Your task to perform on an android device: I'll utilize the Namshi app to hunt for a Fujifilm camera because I'm looking to get a new one for myself.
Image 0: 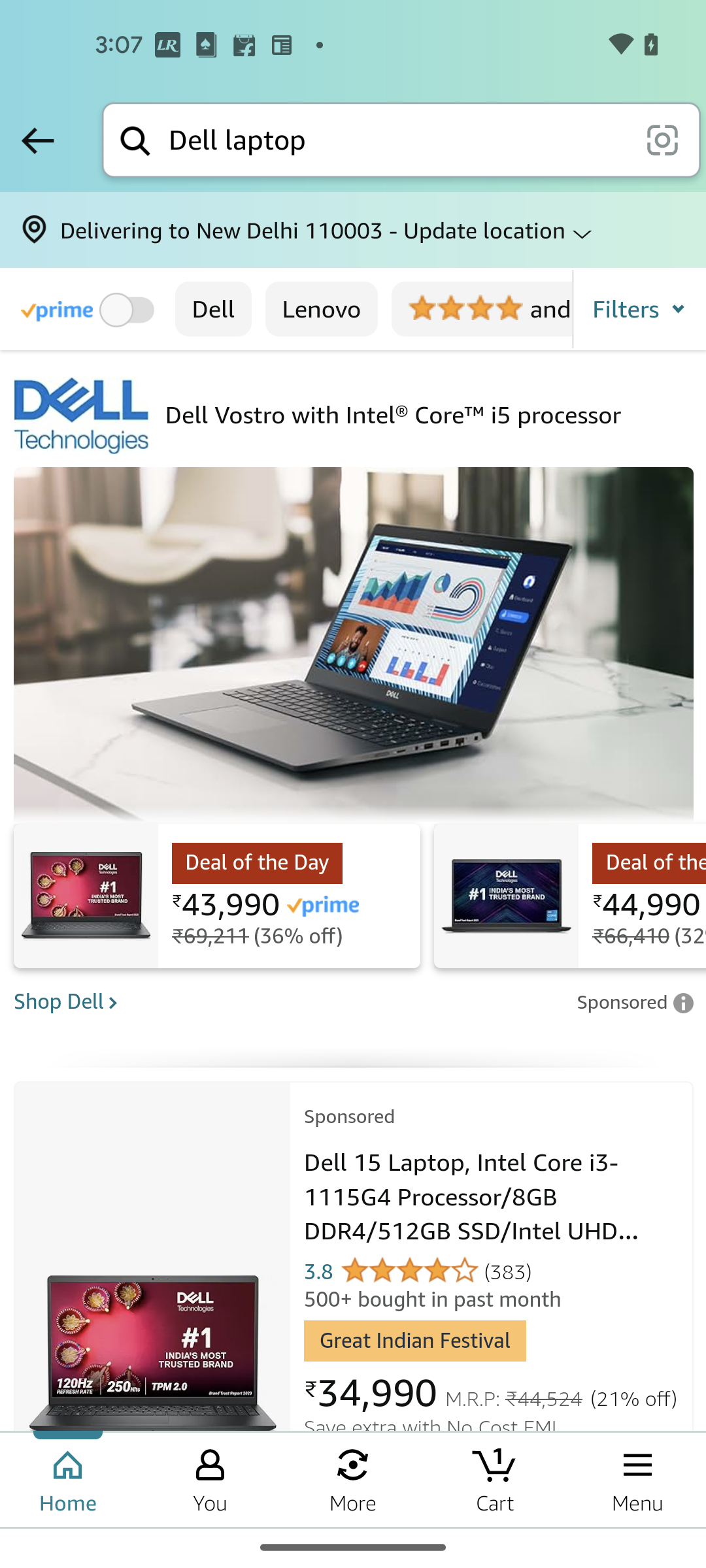
Open the Namshi app
Step 0: open app "NAMSHI"
Image 1: 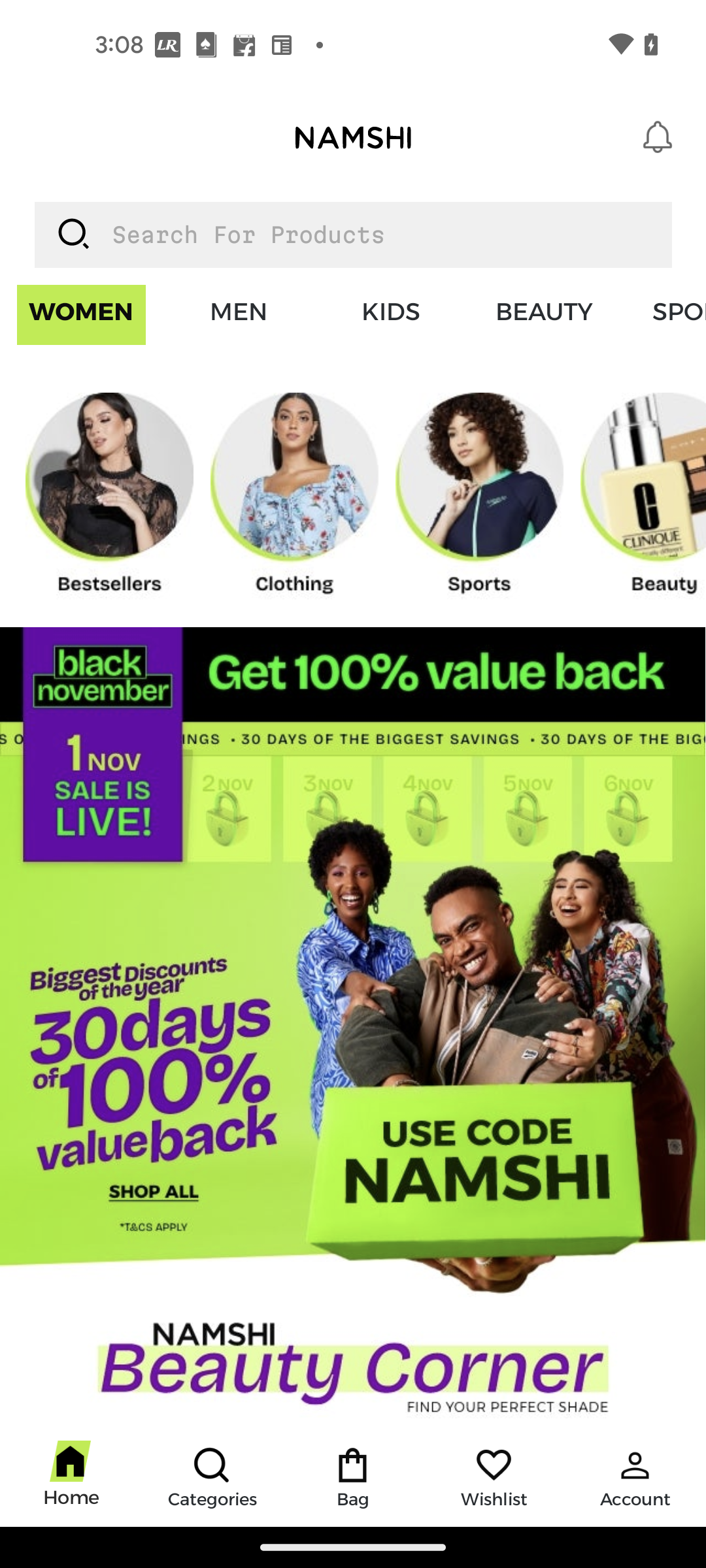
Go to the search bar at the top of the screen
Step 1: click (248, 234)
Image 2: 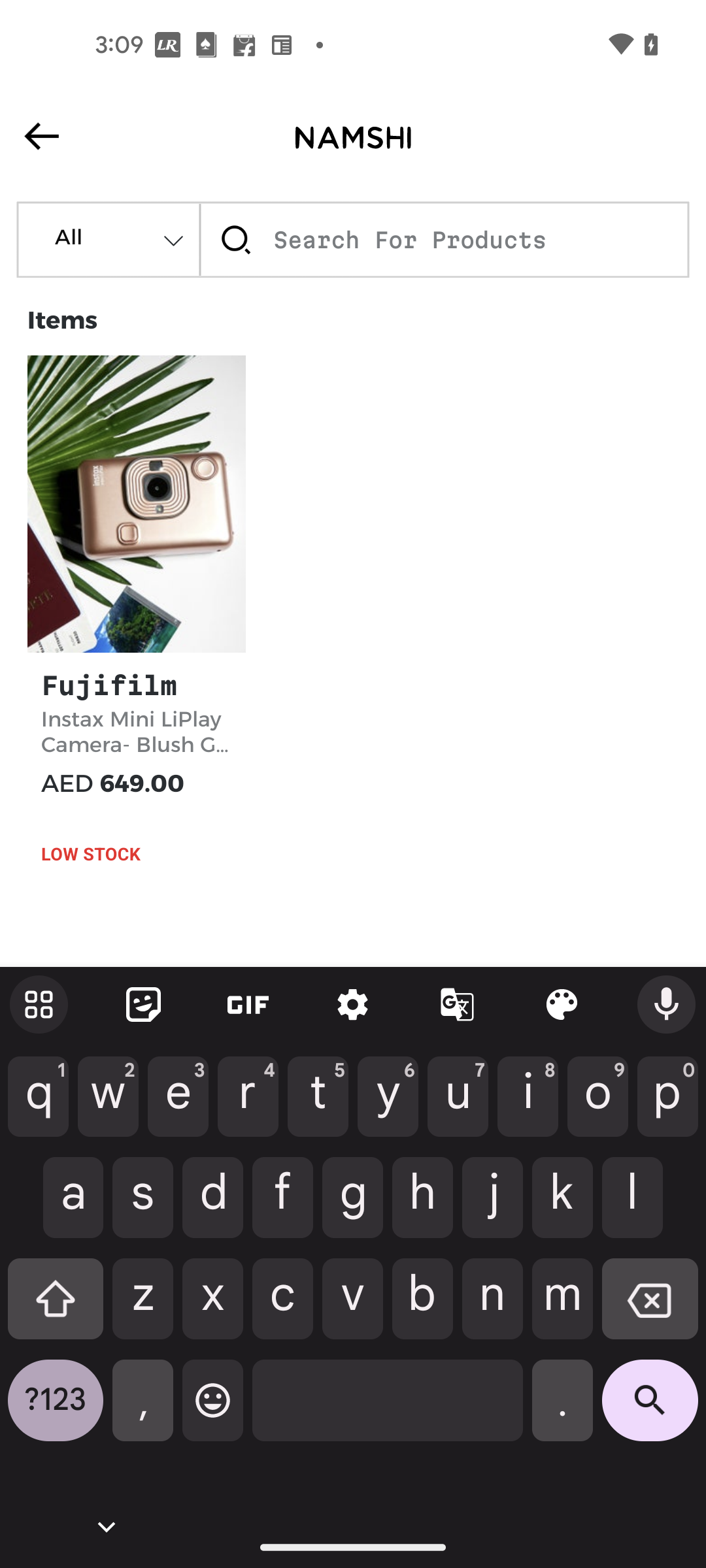
Search for Fujifilm camera
Step 2: type "Fujifilm camera"
Image 3: 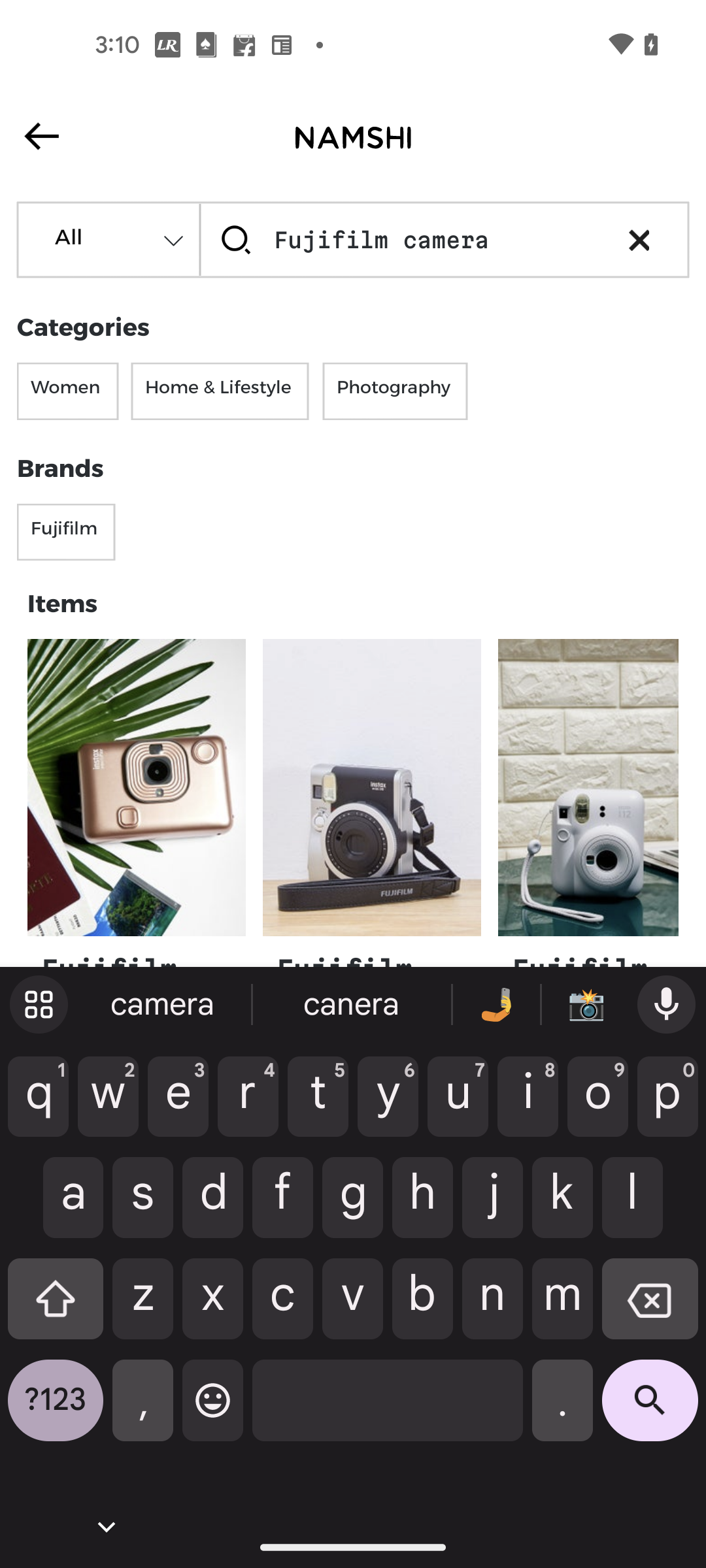
Click on the search icon at the bottom right corner of the screen
Step 3: click (650, 1410)